Your task to perform on an android device: Open Mappls MapmyIndia app, Get direction From your current location to Pacific Mall Tagore Garden
Image 0: 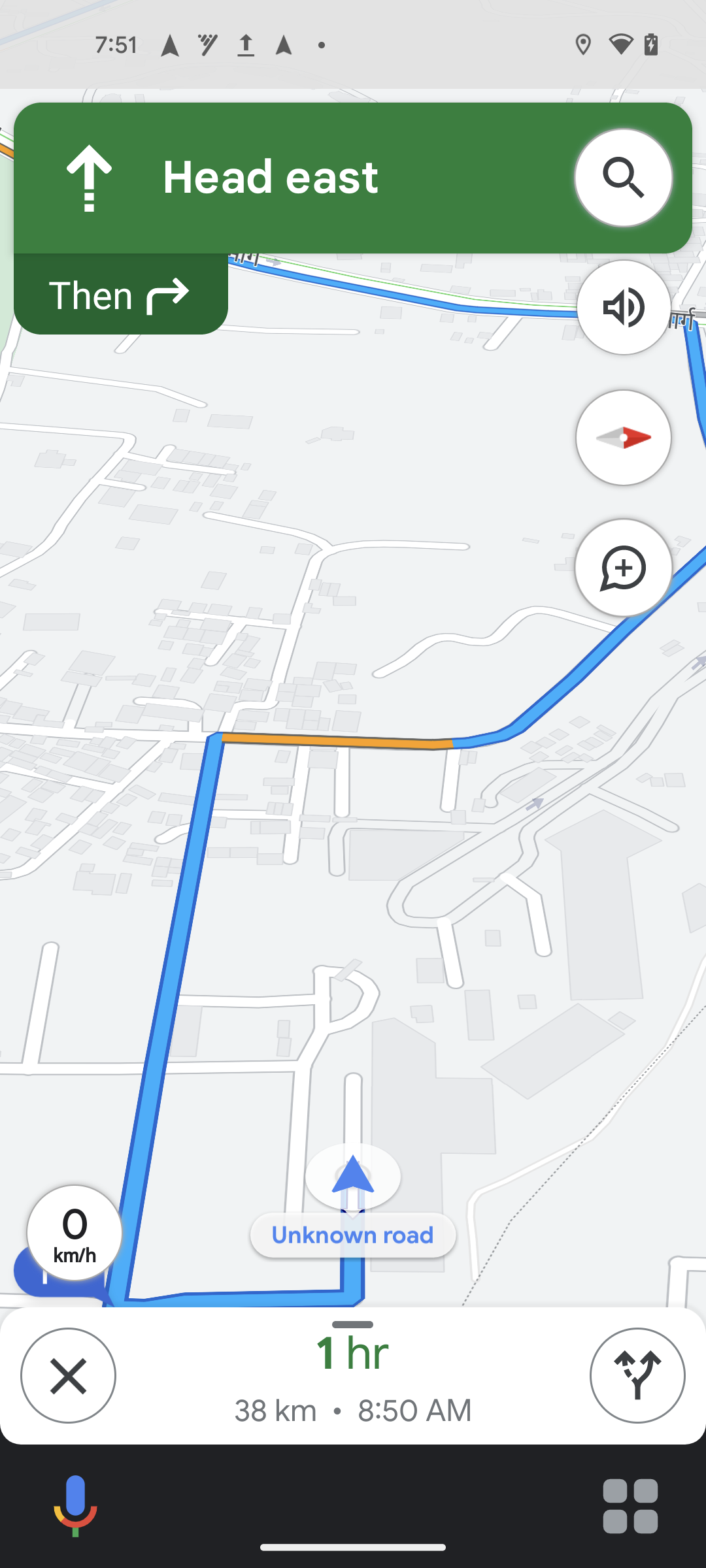
Open Mappls MapmyIndia app
Step 0: open app "Mappls MapmyIndia"
Image 1: 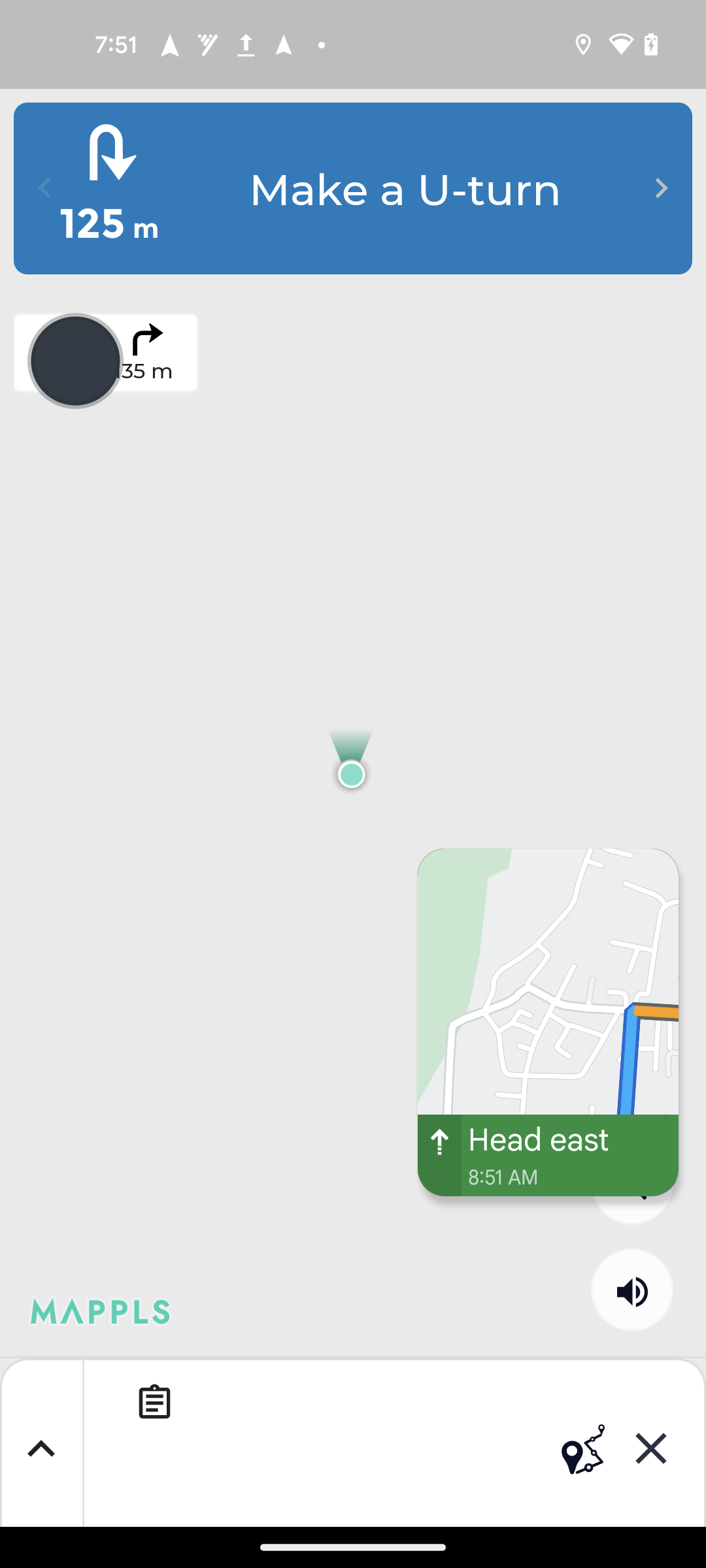
go back to the previous page on the app
Step 1: press back button
Image 2: 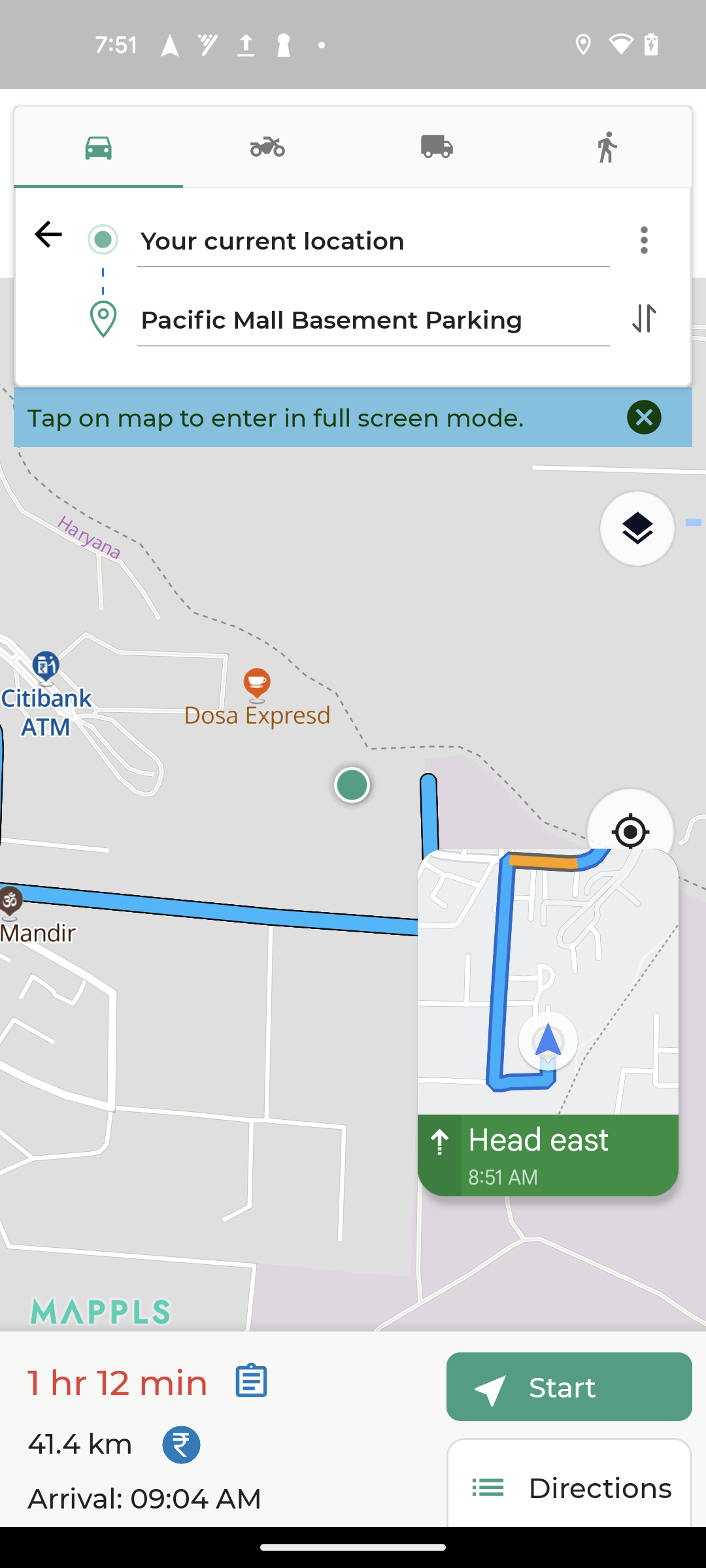
Click on the destination location search bar
Step 2: click (373, 318)
Image 3: 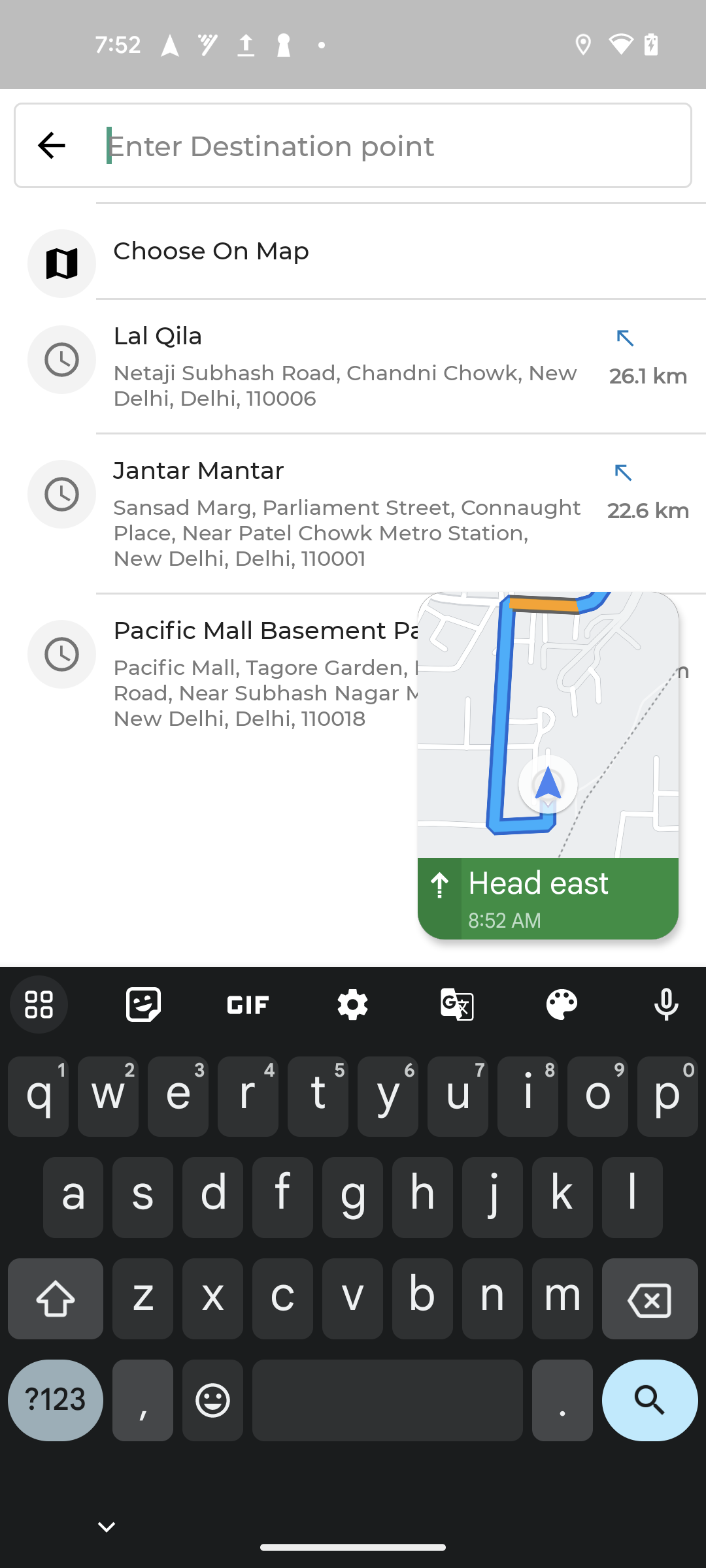
Search for Pacific Mall Tagore Garden
Step 3: type "Pacific Mall Tagore Garden"
Image 4: 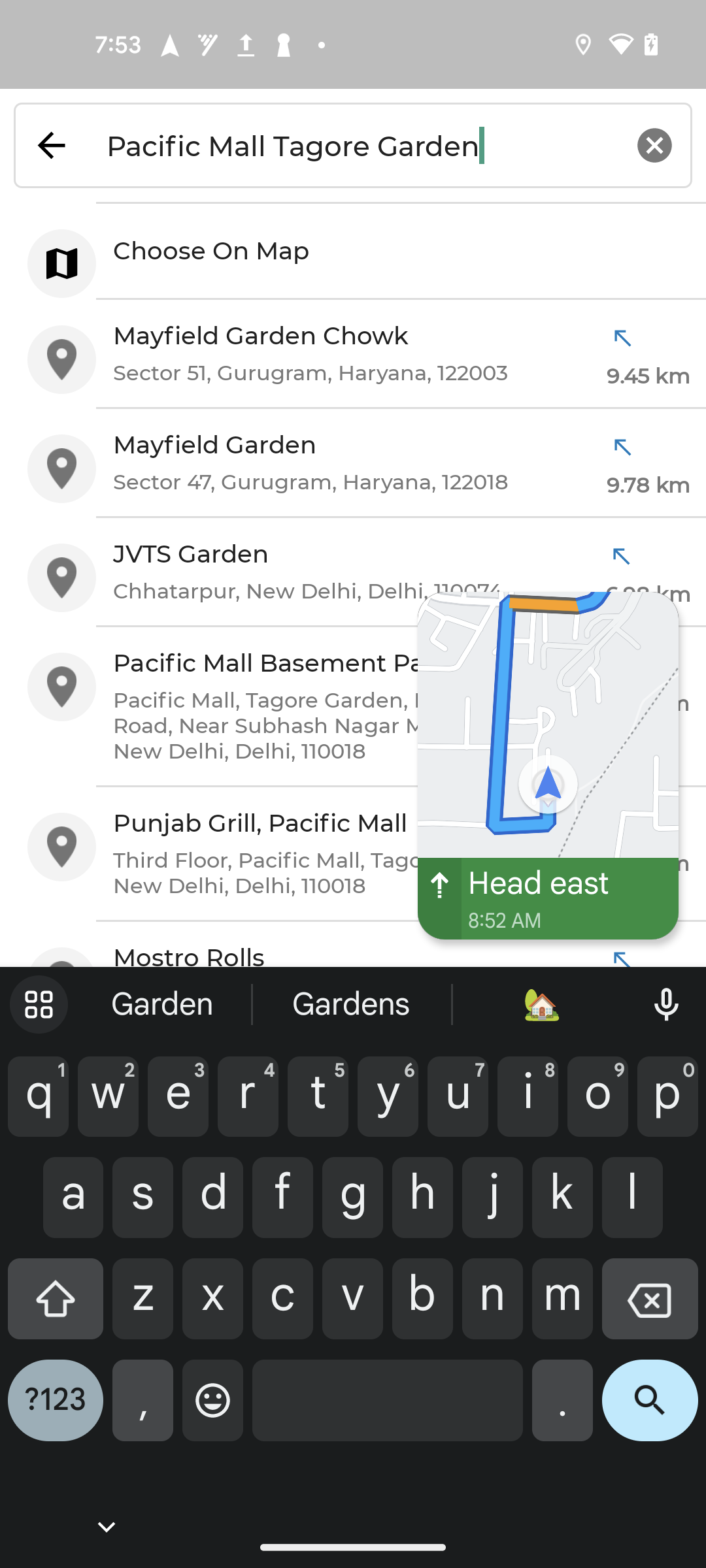
Click on the forth search result
Step 4: click (347, 662)
Image 5: 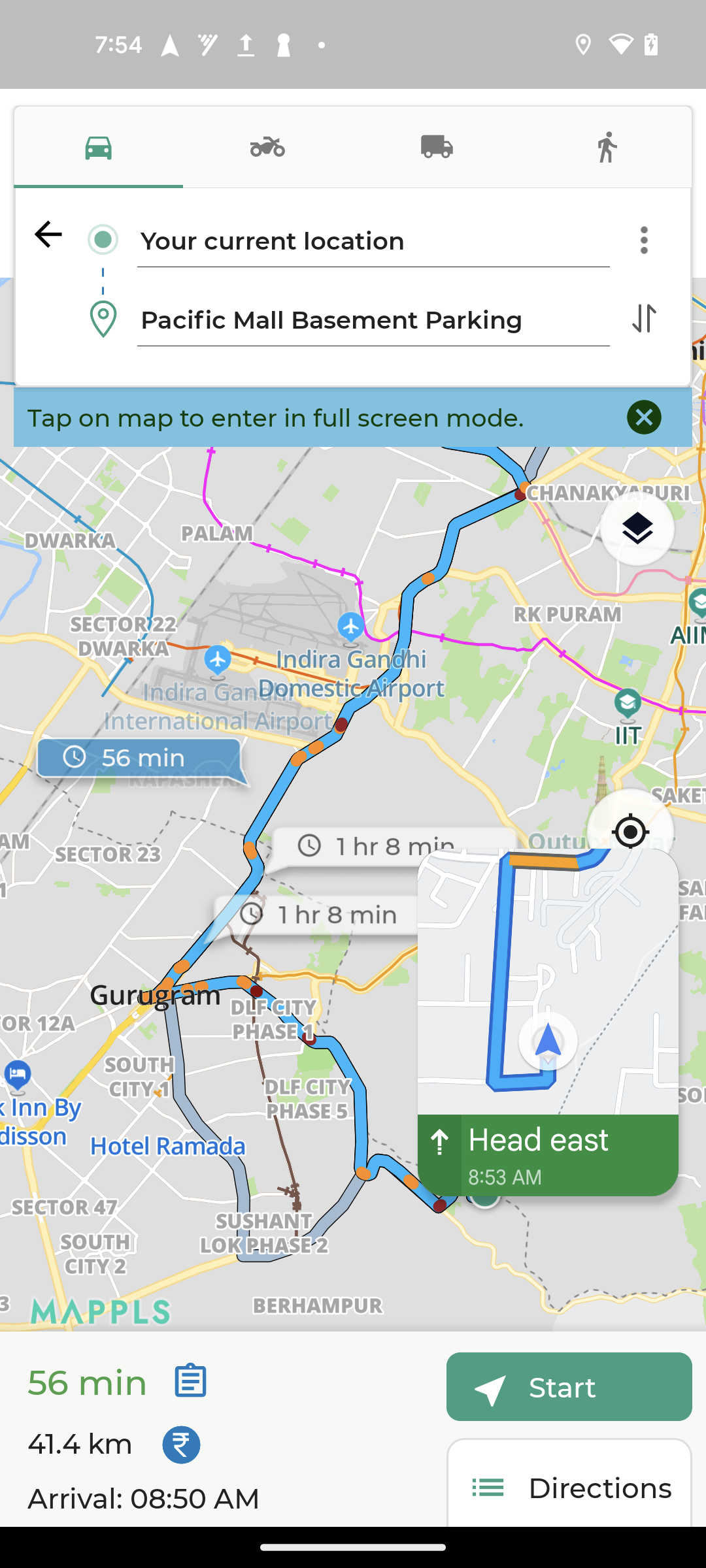
Click on the start button to start the navigation
Step 5: click (611, 1386)